Your task to perform on an android device: I'm going to participate in cycle racing held in our city, but I don't have a bicycle helmet, and without a helmet, there is no entry in the race, so search for the bicycle helmet for men in the Temu app.
Image 0: 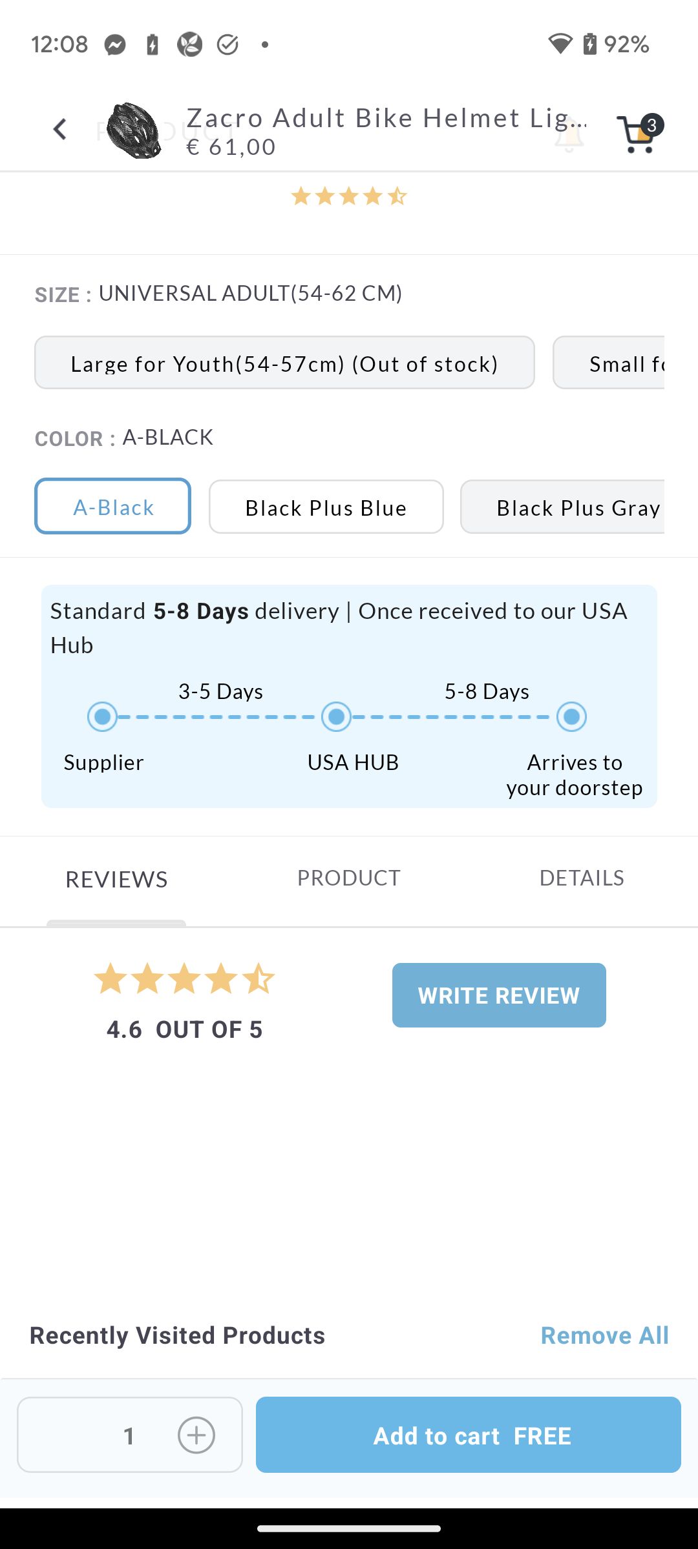
Open the Temu app.
Step 0: open app "Temu"
Image 1: 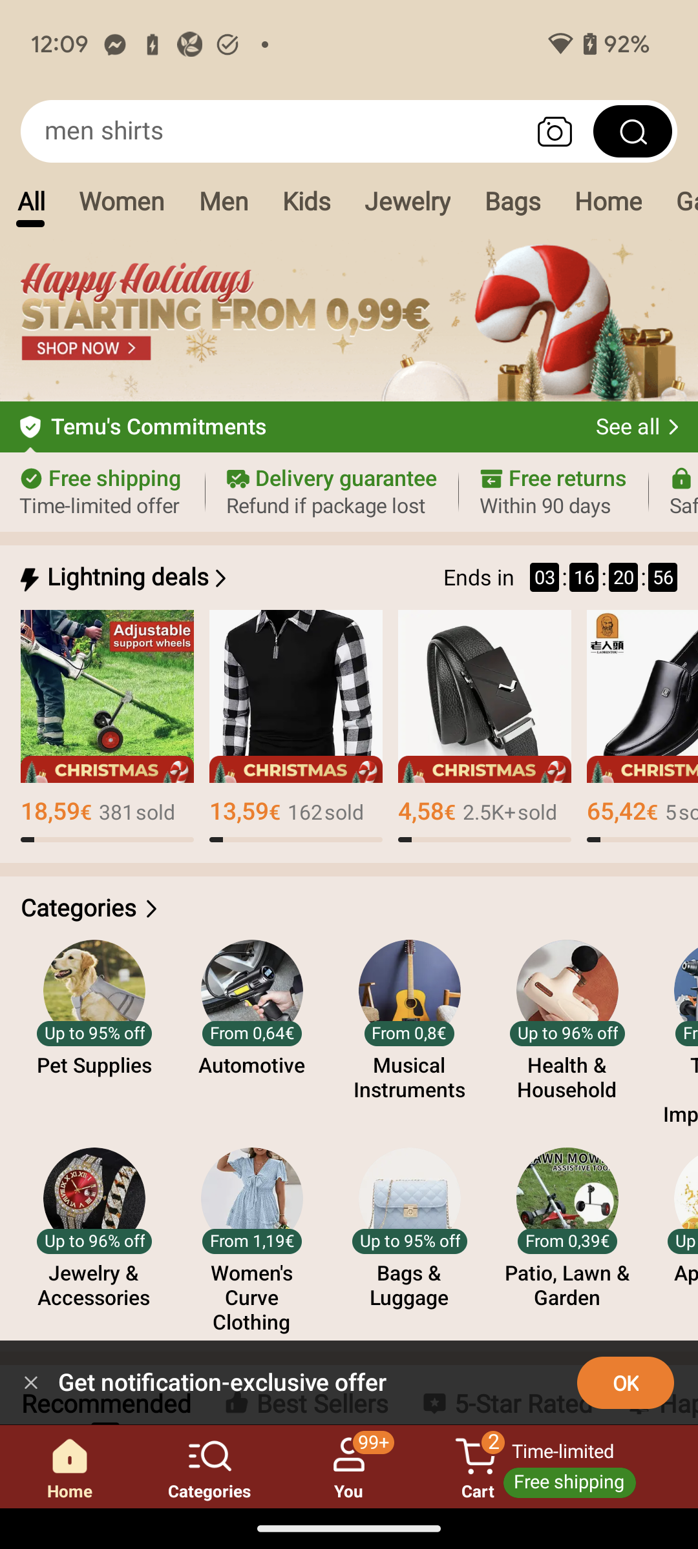
Click on the search bar at the top of the screen to search for the helmet.
Step 1: click (273, 131)
Image 2: 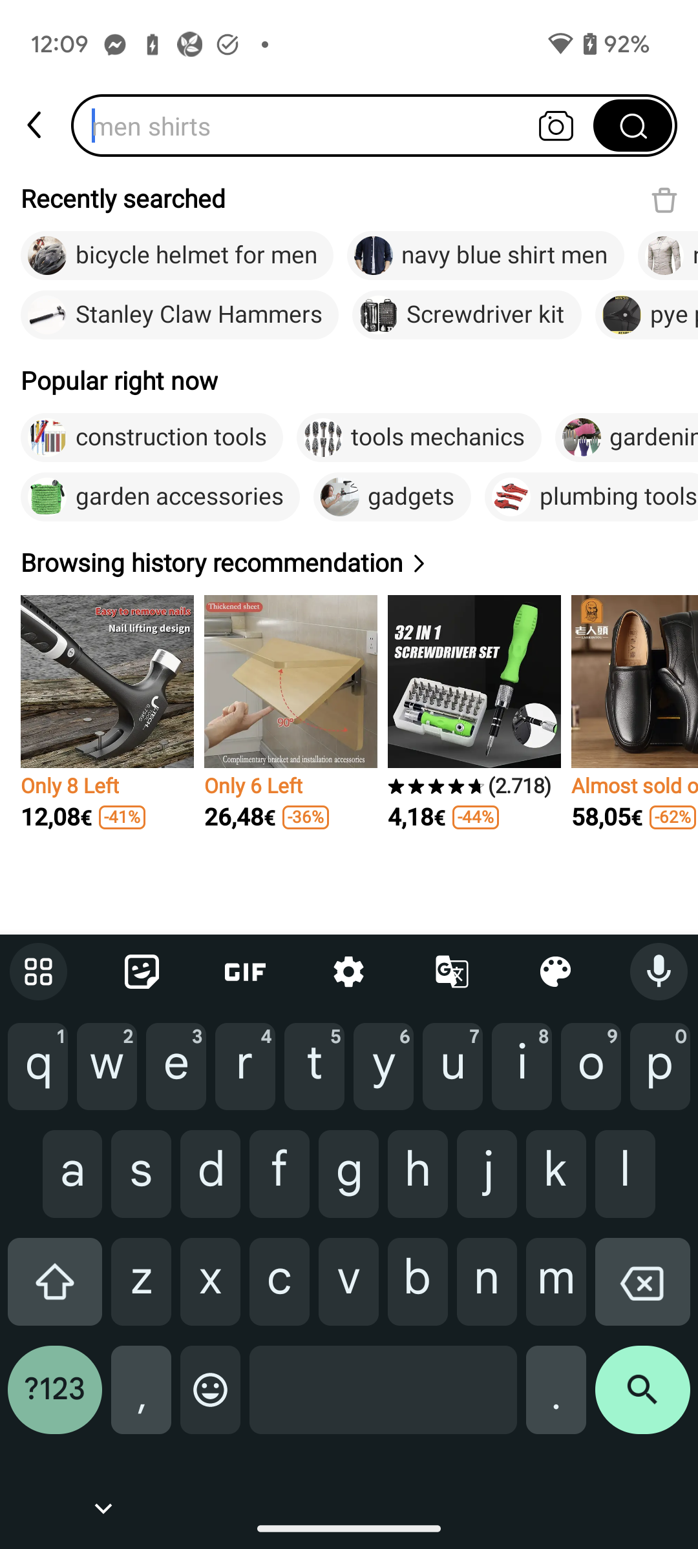
Type Bicycle Helmet for men in the search bar to search for the helmet.
Step 2: type "Bicycle helmet for men"
Image 3: 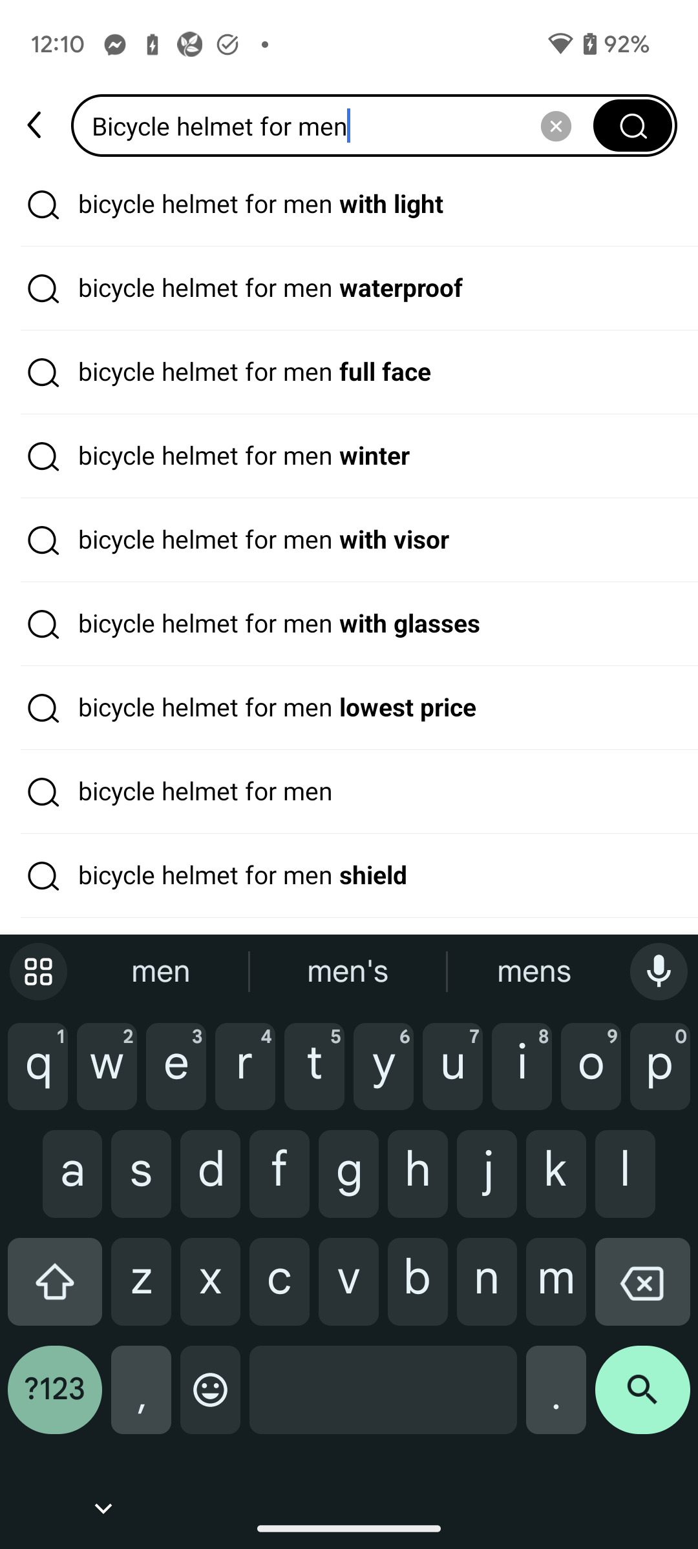
Click on the search icon at the bottom right corner of the screen to view the search result.
Step 3: click (642, 1400)